Your task to perform on an android device: There is a folder named pdf on the drive; I don't need that anymore. Delete that folder from my drive.
Image 2: 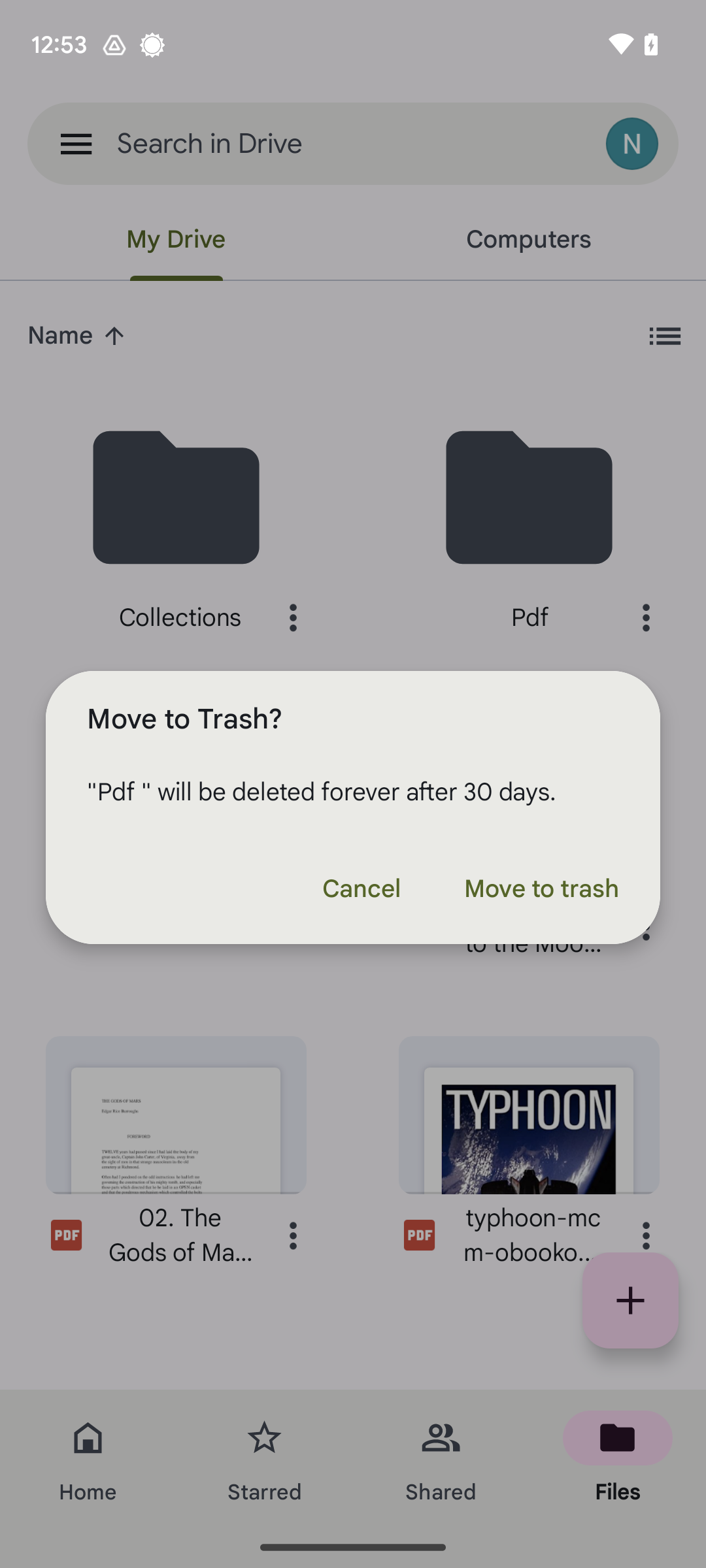
Click on the Move to trash.
Step 2: click (541, 889)